Your task to perform on an android device: Due to several technical issues, I'm going to get a another smartphone. Log off the Memrise application.
Image 0: 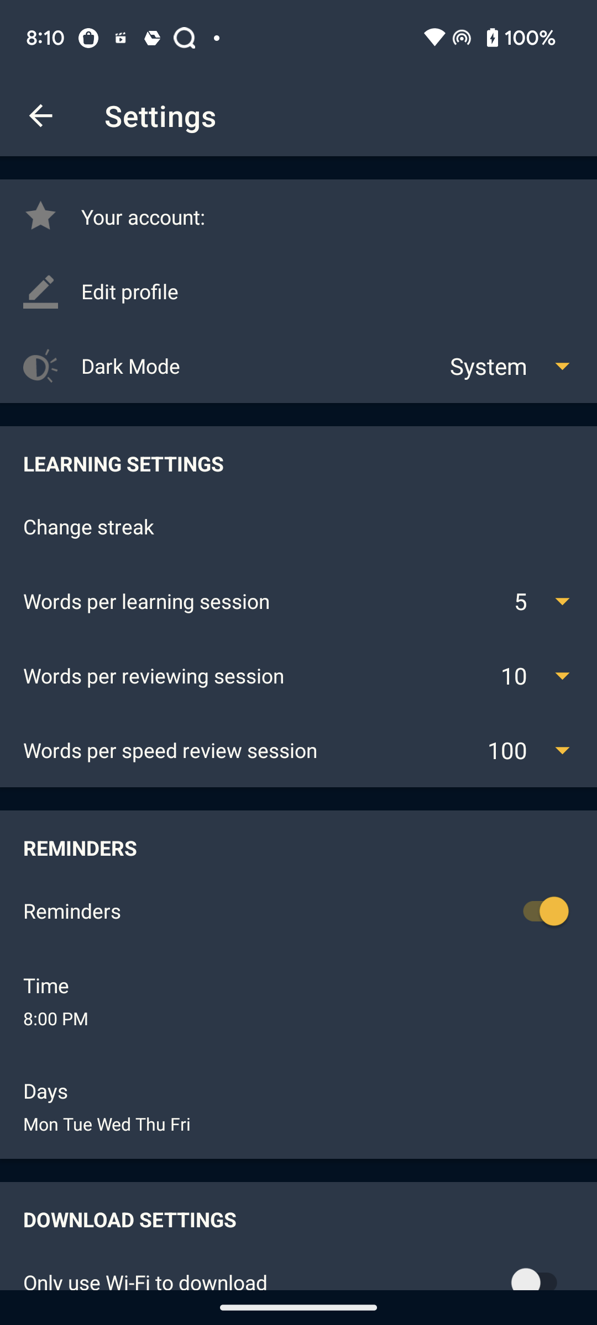
swipe up
Step 0: scroll down
Image 1: 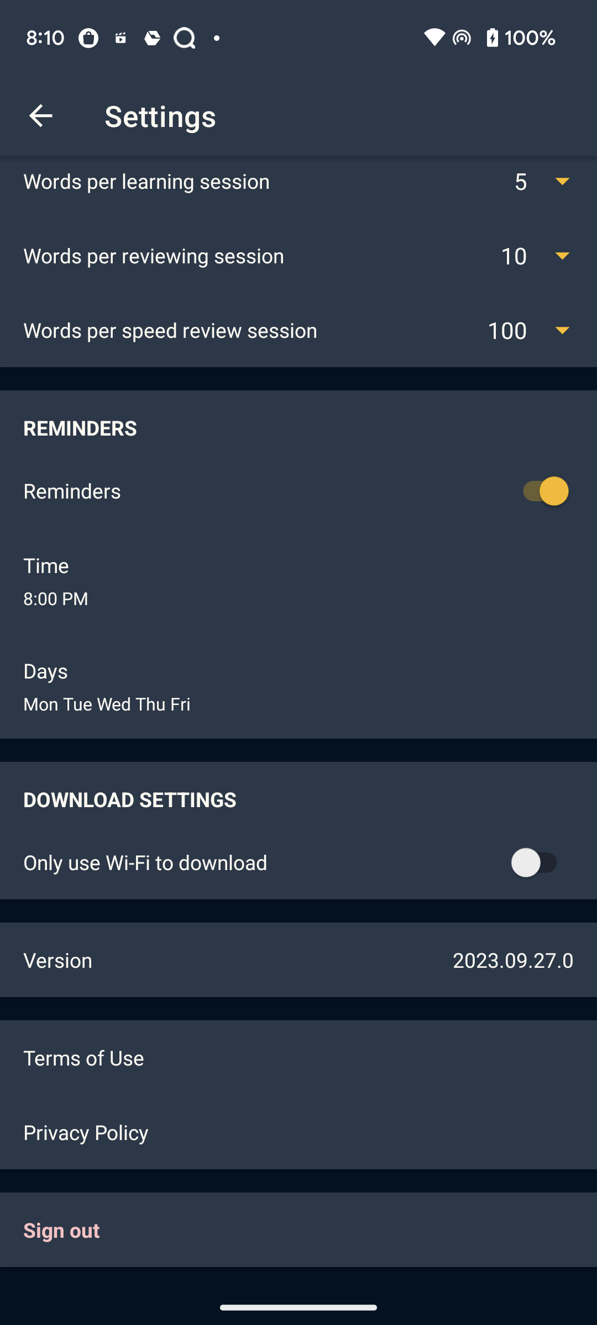
Click on the Sign out at the bottom of the screen
Step 1: click (298, 1229)
Image 2: 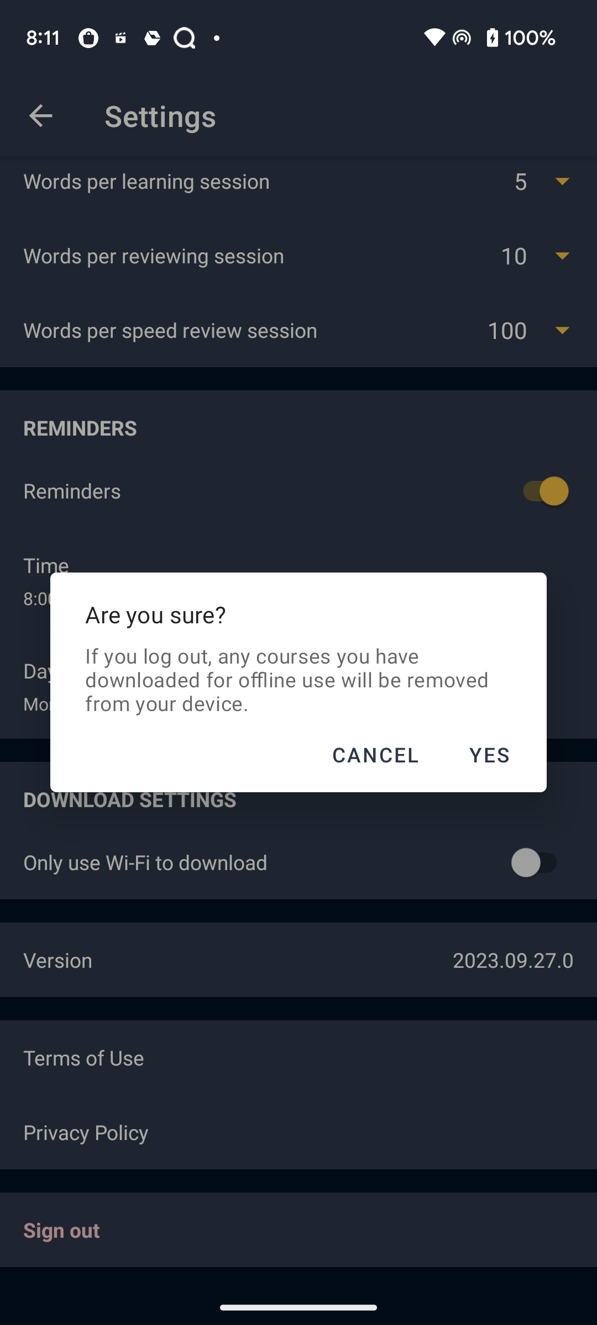
Click on YES
Step 2: click (489, 755)